Your task to perform on an android device: In the Home workout app, I want to set a goal for Tabata workout as I finish running so that It can help to activate the muscles of the entire body. 
Image 0: 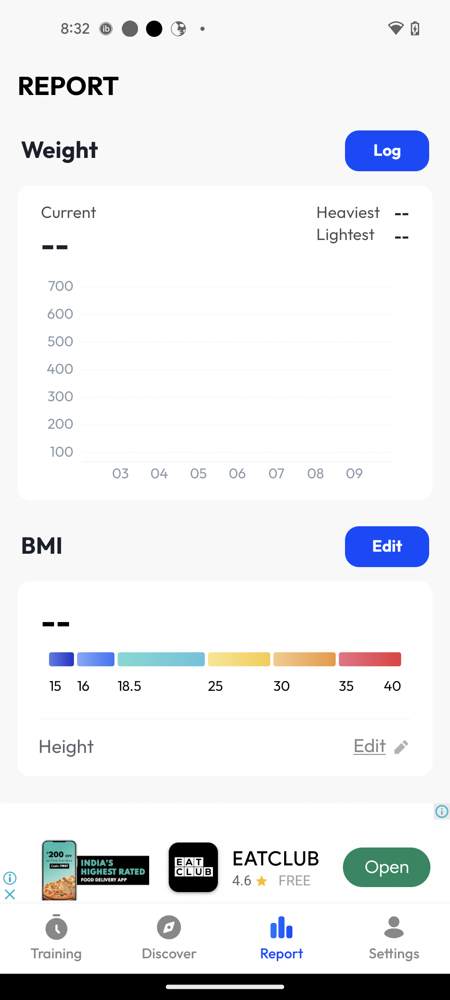
Go to the Discover tab
Step 0: click (162, 936)